Your task to perform on an android device: I want to examine the Detroit to Miami flight details in the Skyscanner app so I will not miss anything.
Image 0: 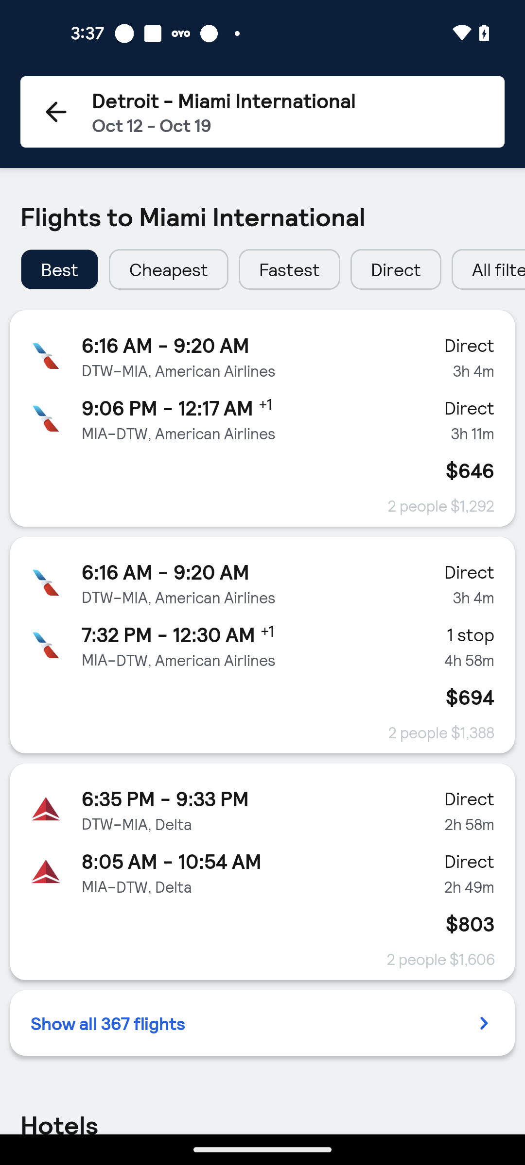
Open the first flight from search results
Step 0: click (135, 370)
Image 1: 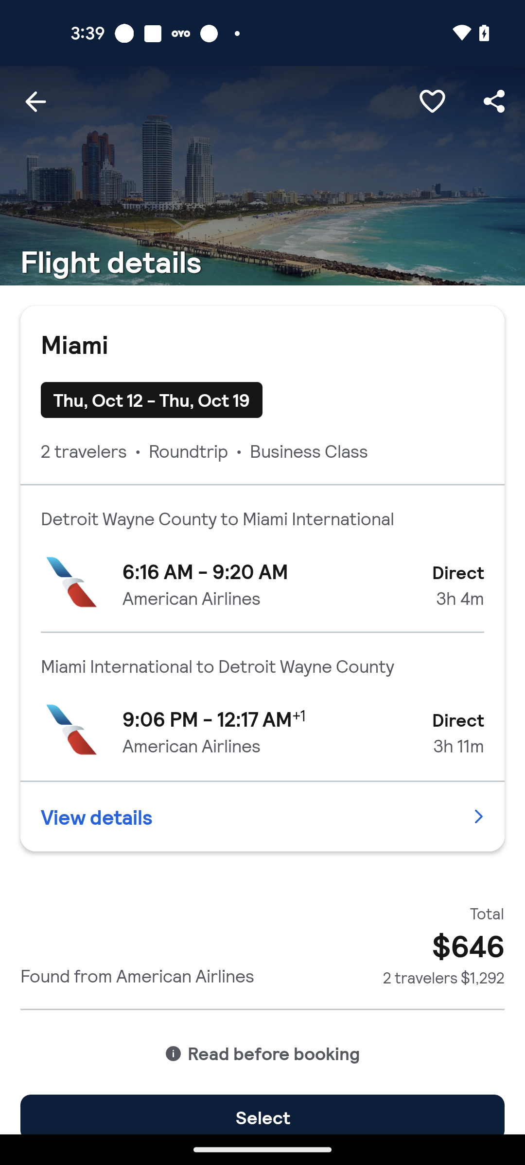
Click on the view Details option
Step 1: click (97, 816)
Image 2: 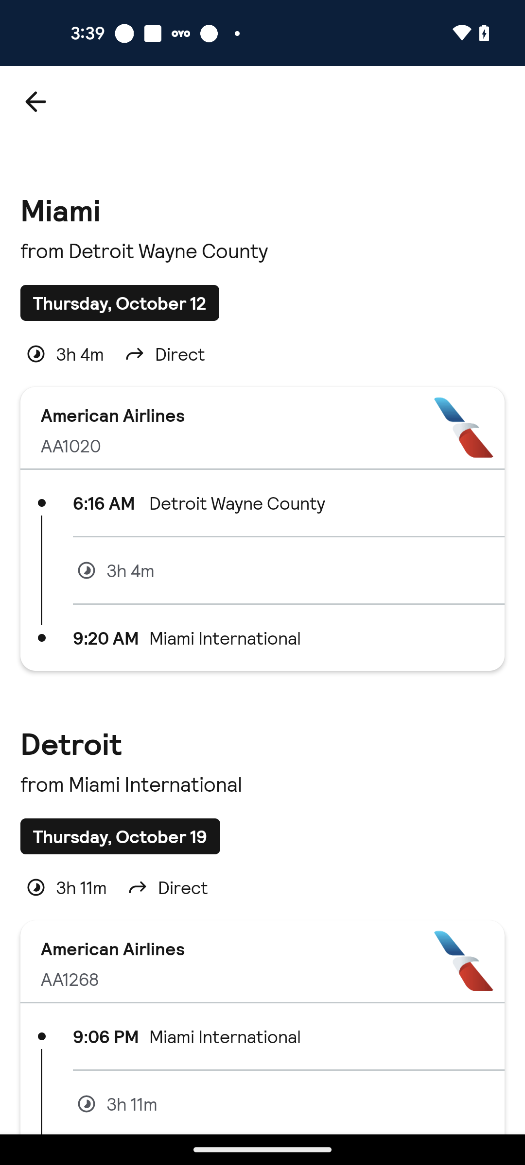
Swipe up to view details
Step 2: scroll down